Your task to perform on an android device: I want to move the lehe108 file to the document folder because my files are not organized properly and I need to find them quickly
Image 0: 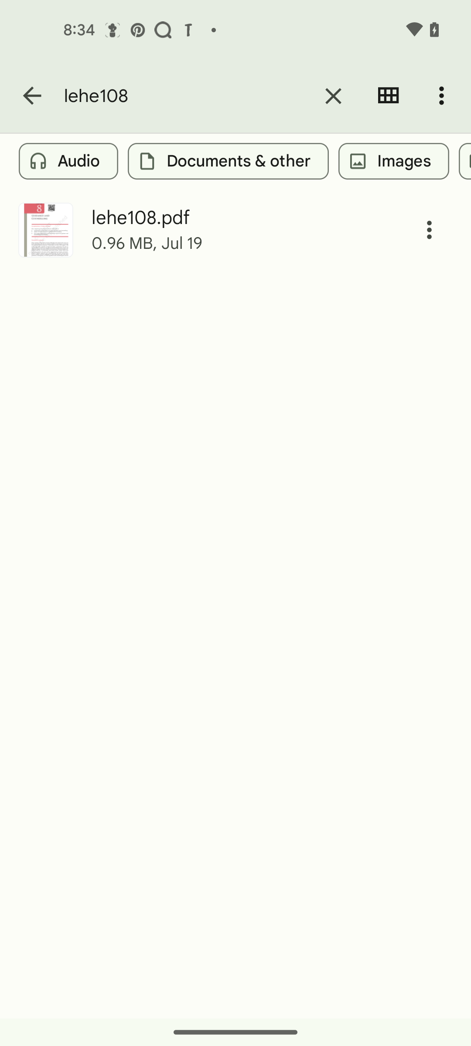
click on the 3 dot icon on lehe108 file
Step 0: click (429, 230)
Image 1: 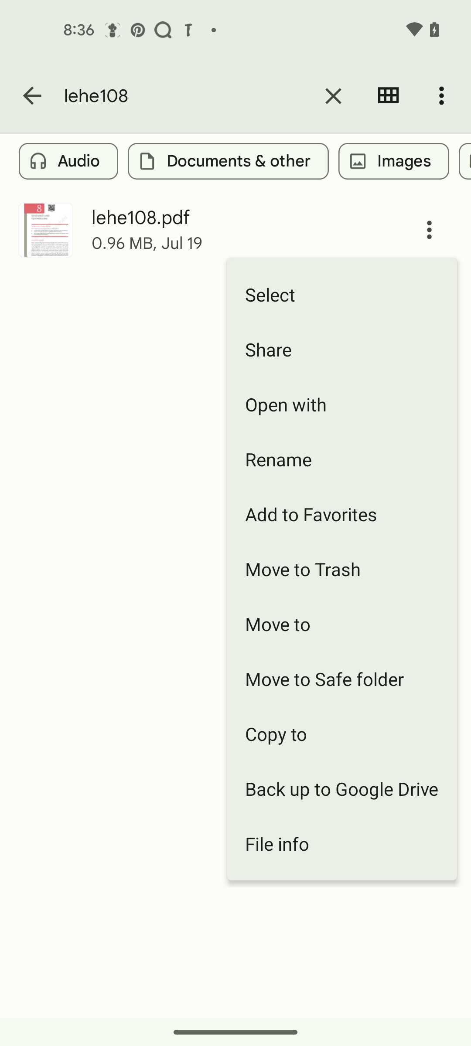
click on the move to
Step 1: click (341, 624)
Image 2: 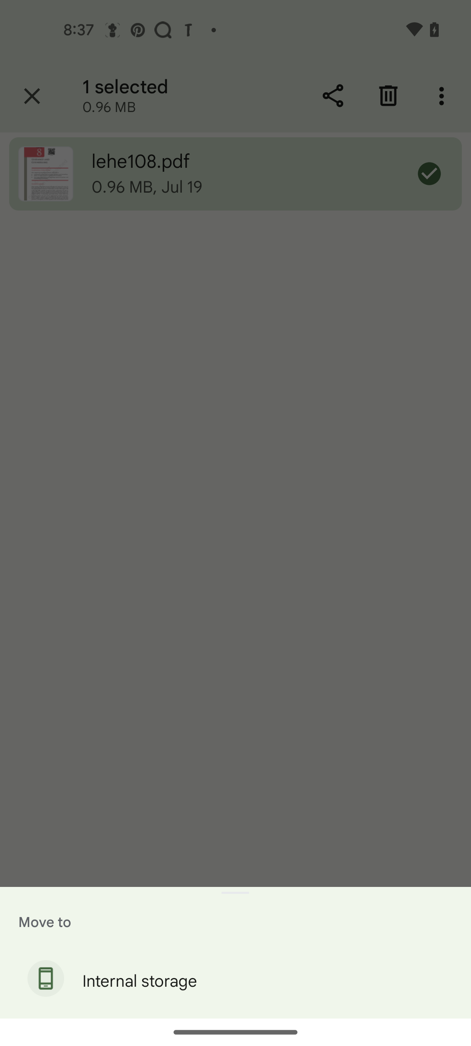
click on the internal storage
Step 2: click (140, 981)
Image 3: 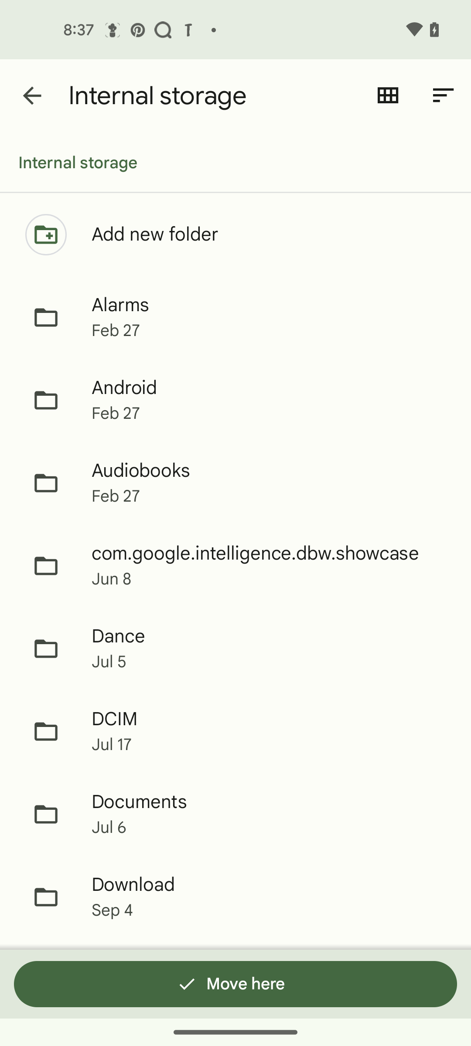
select the documents folder
Step 3: click (267, 814)
Image 4: 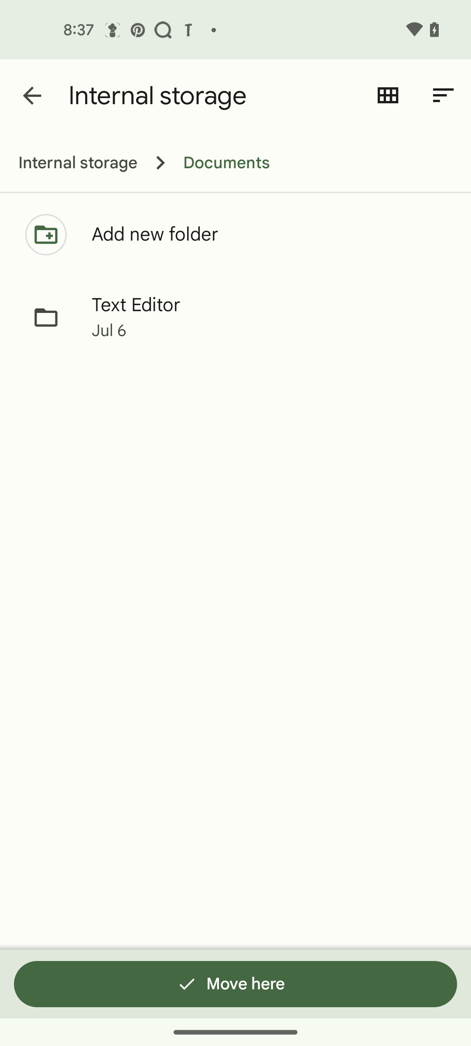
click on the move here button
Step 4: click (235, 984)